Your task to perform on an android device: Just to be sure of the product I want to read the reviews of the Philips 360 degree CCTV. Check the reviews in the Amazon app.
Image 0: 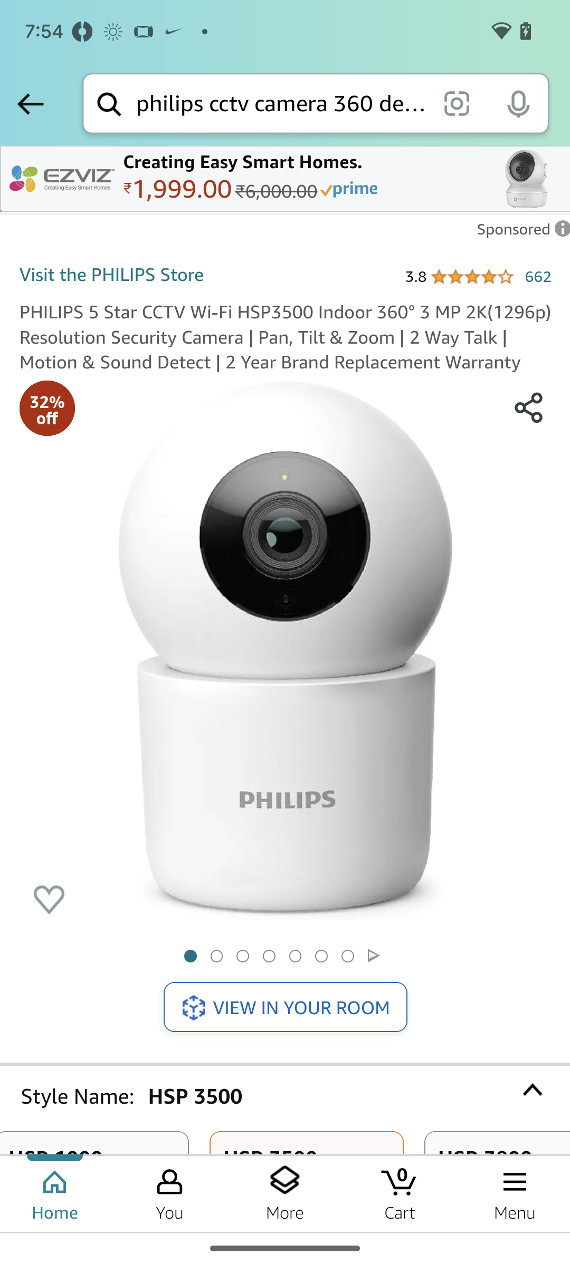
Click on the stars icon at the right.
Step 0: click (286, 650)
Image 1: 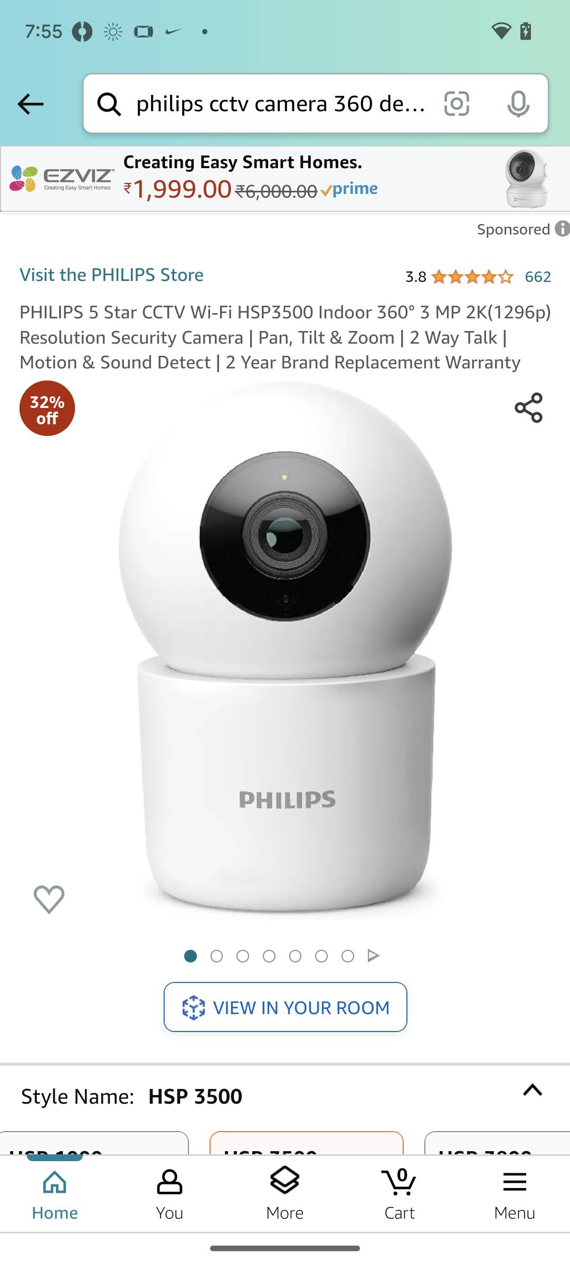
Click on the stars icon at the right.
Step 1: wait